Your task to perform on an android device: View the details of the Bus departing at 02:20 PM in the Wanderu app
Image 0: 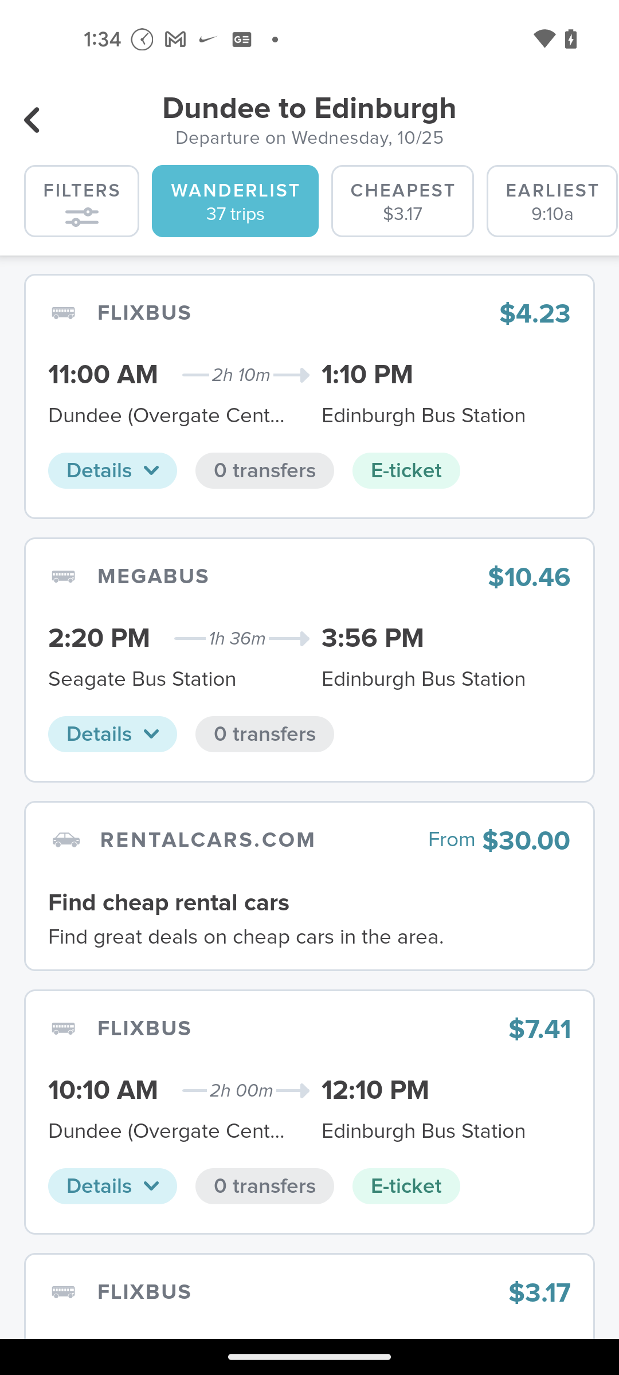
Click on the Bus departing at 2:20 PM
Step 0: click (189, 657)
Image 1: 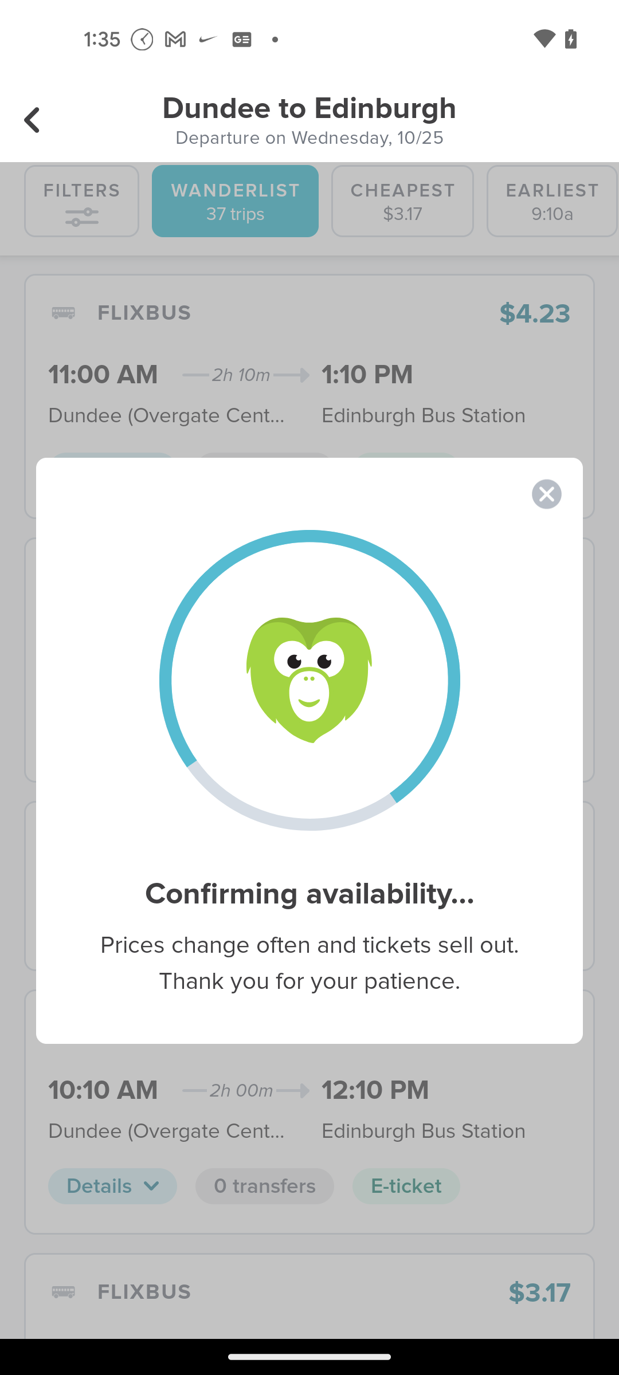
Click on the Bus departing at 2:20 PM
Step 1: wait
Image 2: 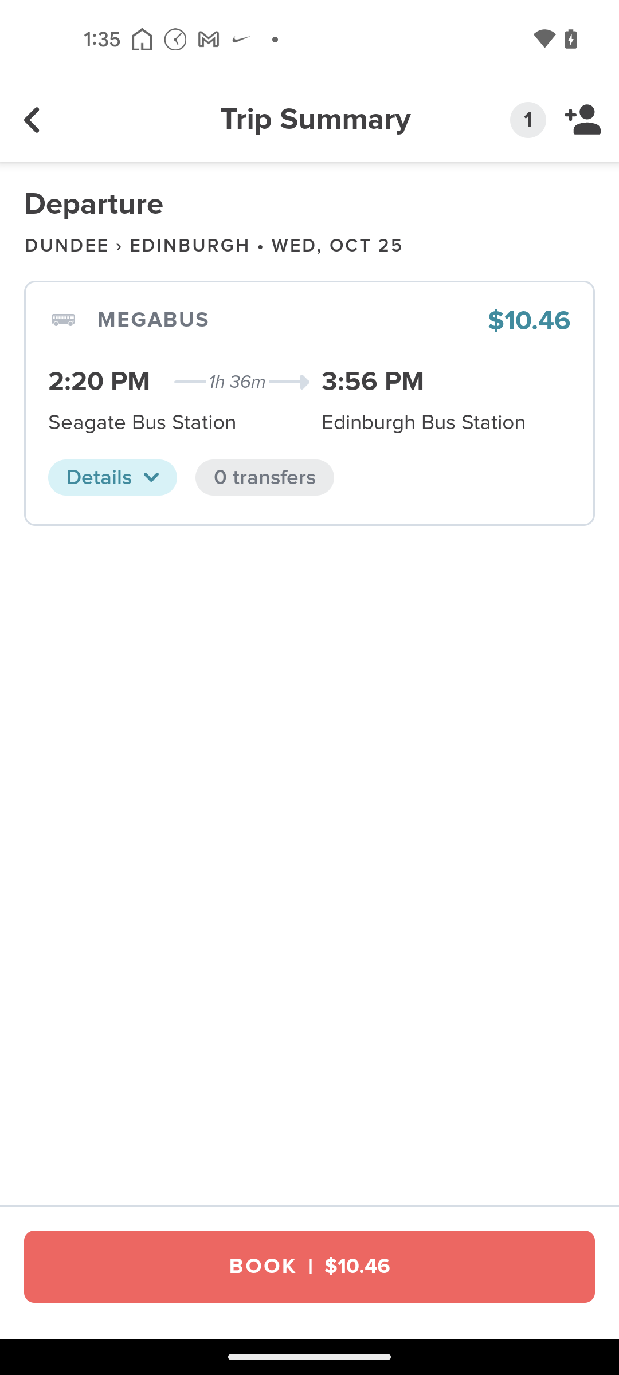
Click on the details button 
Step 2: click (112, 477)